Your task to perform on an android device: Open the Urban Ladder app and search for a solid wood dining table.
Image 0: 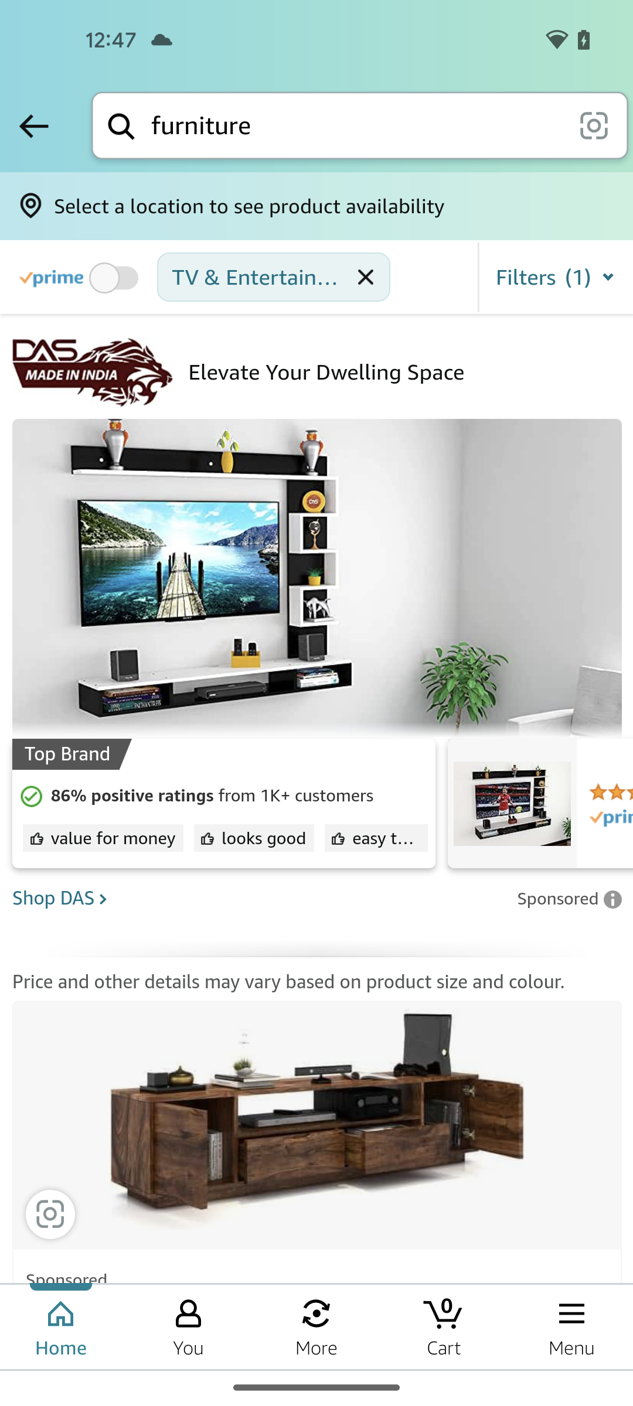
Open the Urban ladder app
Step 0: open app "Urban Ladder"
Image 2: 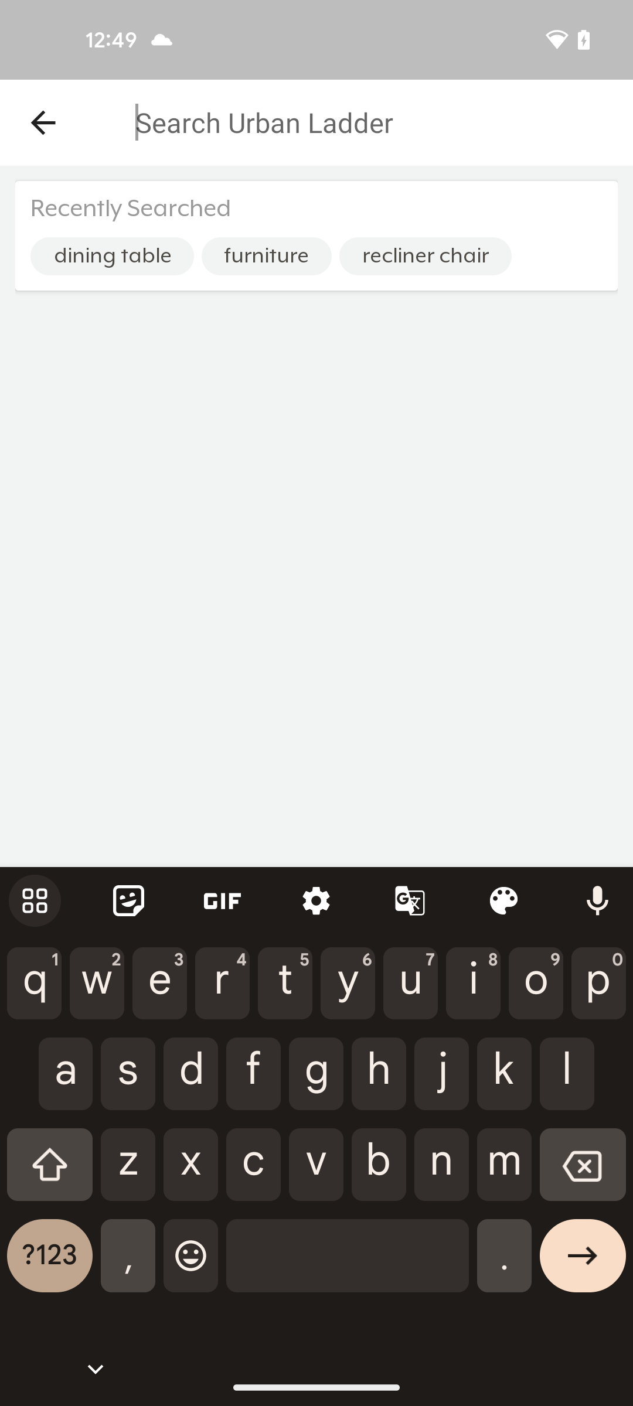
Search for dining table
Step 2: type "Dining table"
Image 3: 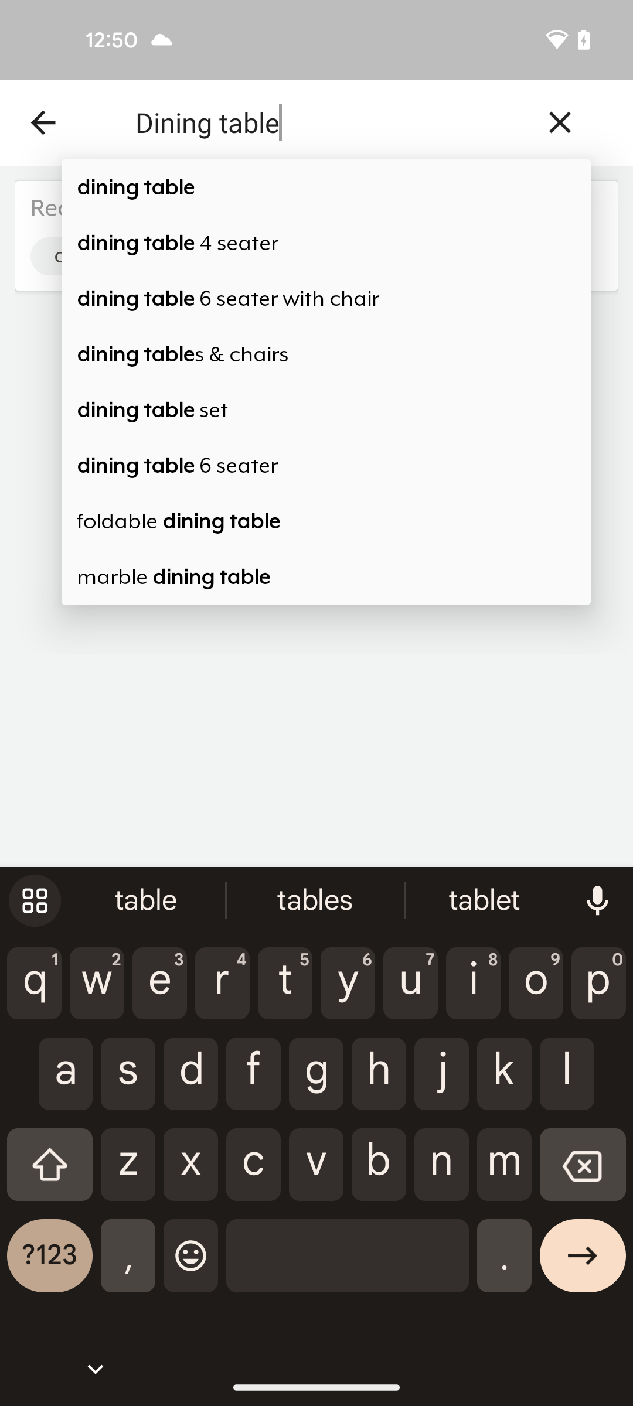
Select the first search result
Step 3: click (326, 187)
Image 4: 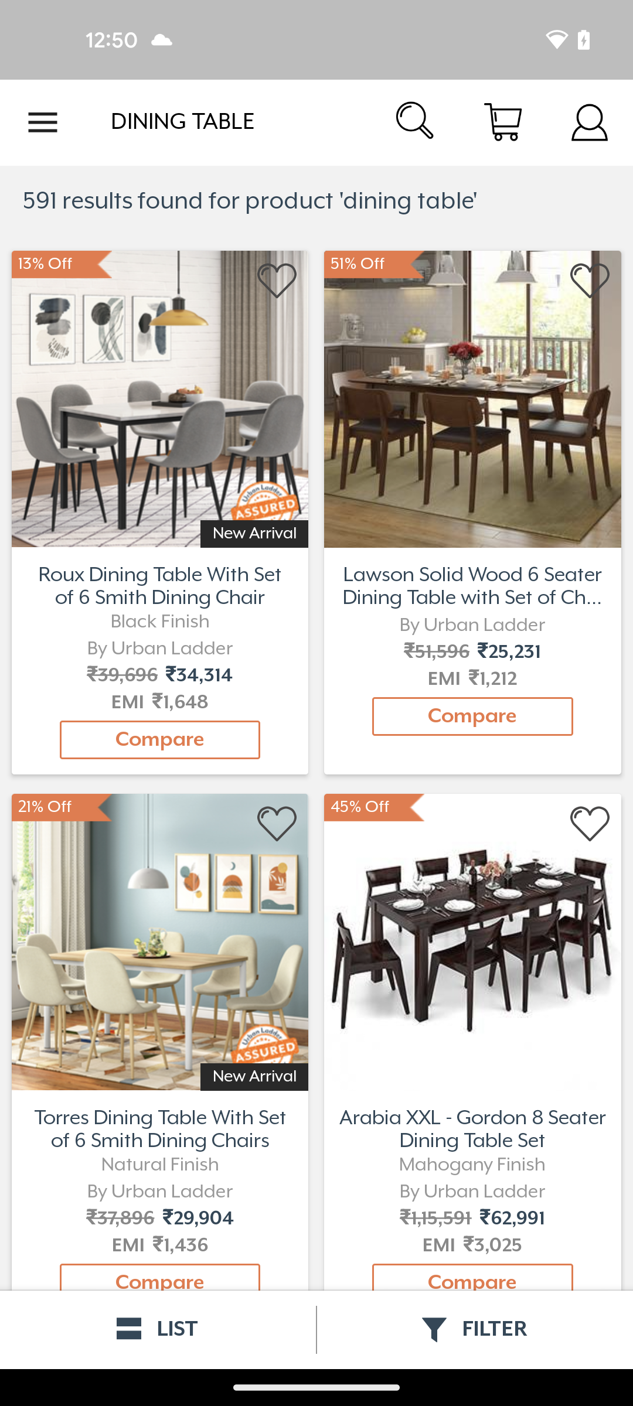
Tap on the filter option at the bottom right corner of the screen
Step 4: click (494, 1329)
Image 5: 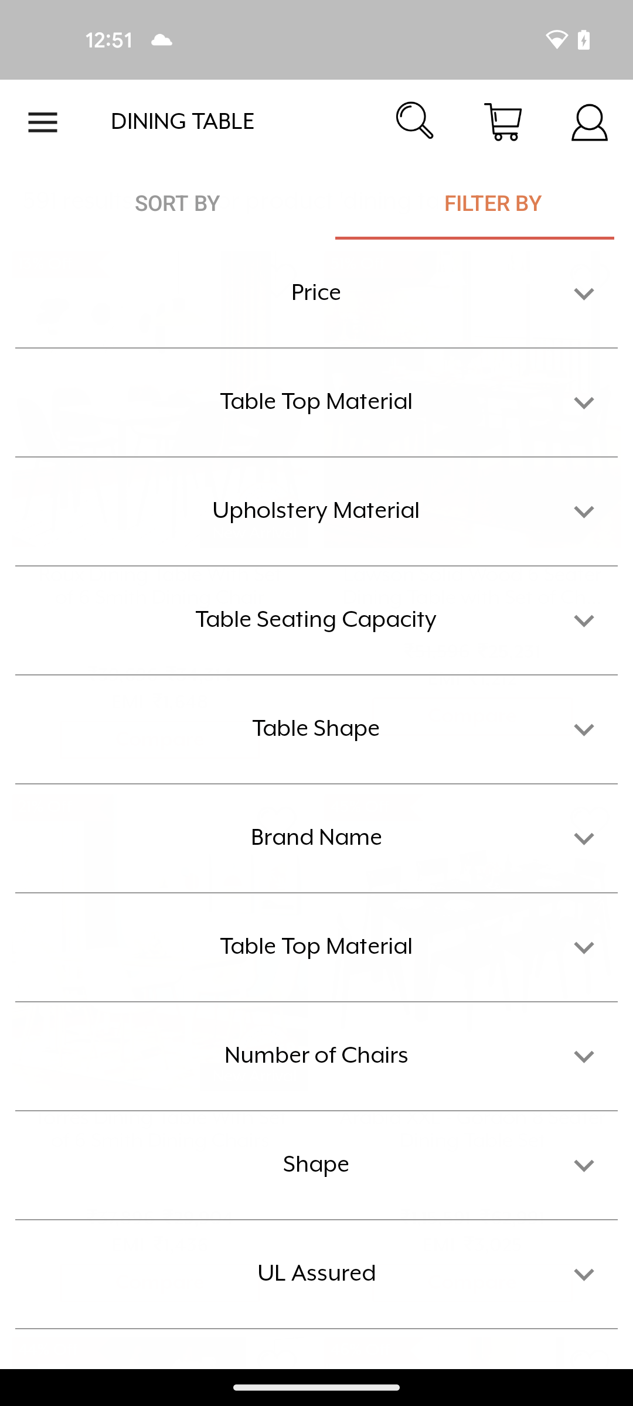
Select the table top material option
Step 5: click (316, 402)
Image 6: 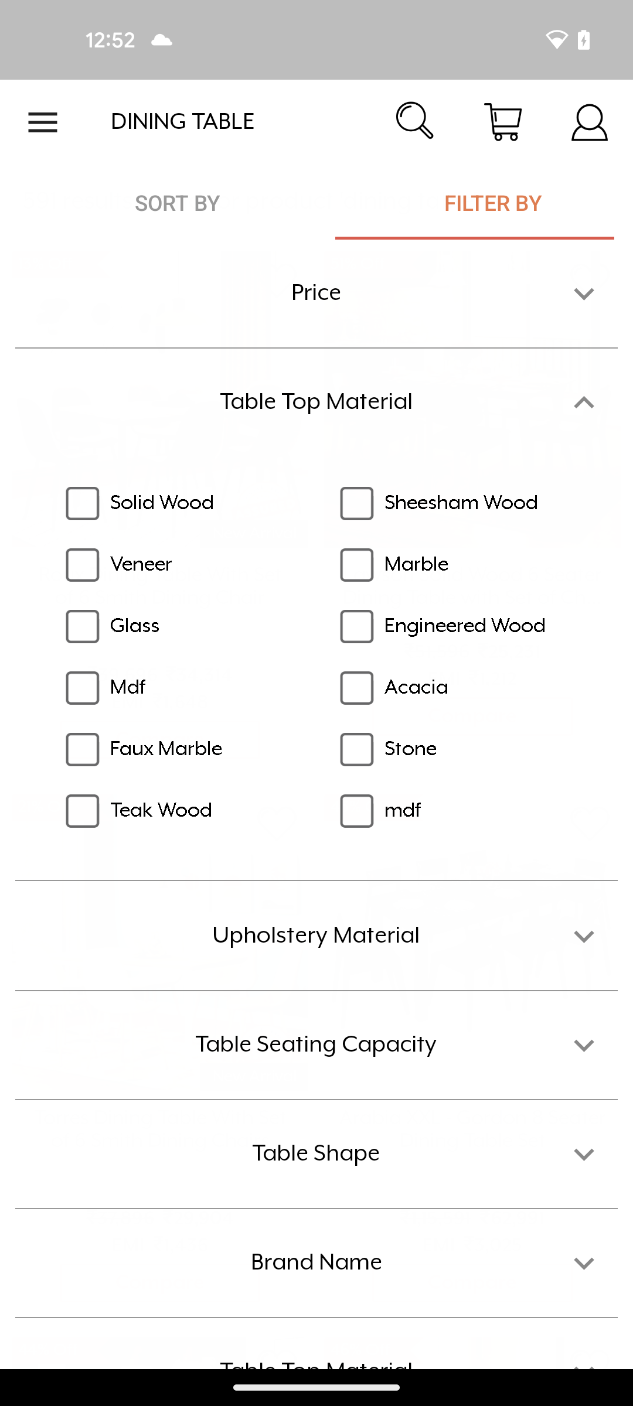
Select the solid wood option
Step 6: click (183, 503)
Image 7: 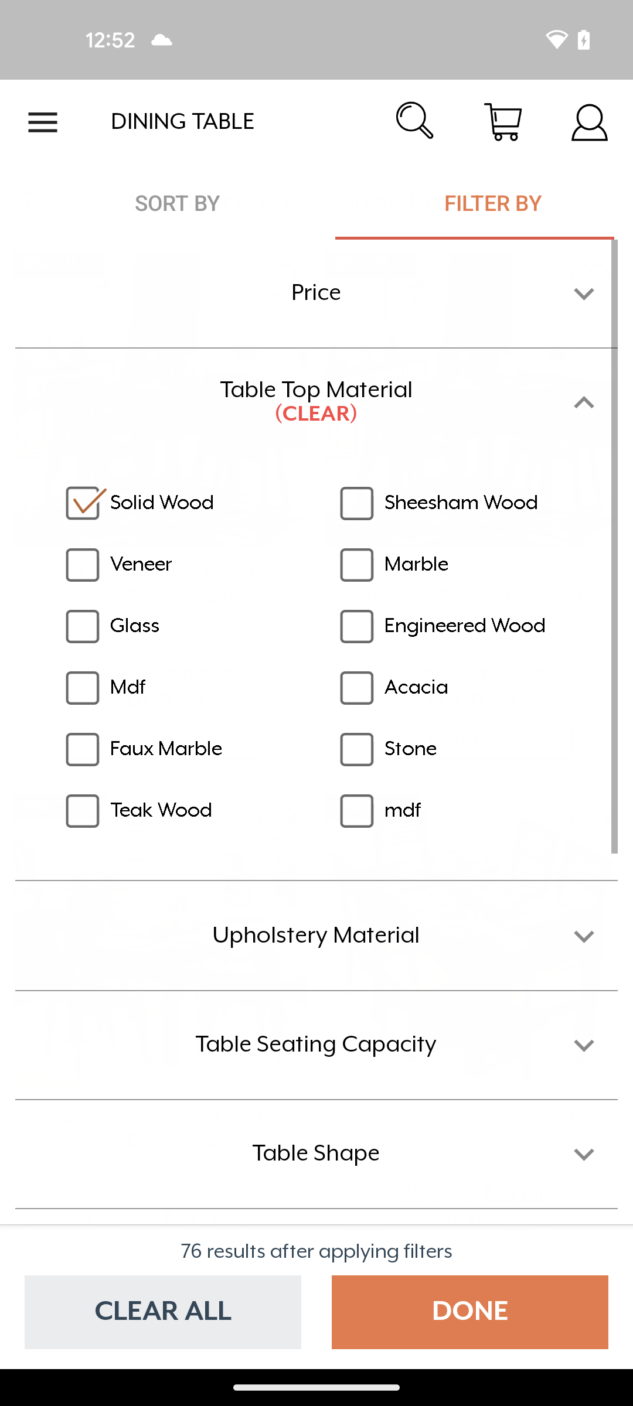
Click on the done button at the bottom right corner of the screen
Step 7: click (470, 1312)